Your task to perform on an android device: In the TickTick app,  mark the study session reminder as completed.
Image 0: 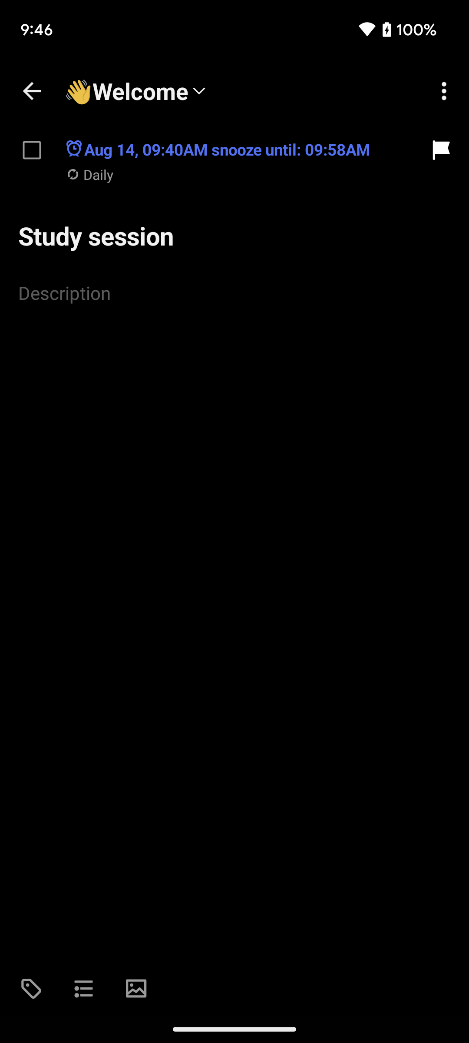
Click on the checkbox at the top left corner of the screen.
Step 0: click (23, 149)